Your task to perform on an android device: I have created my own memories of the Rijksmuseum photo folder in the Google Files app so I would like to search the Rijksmuseum folder
Image 0: 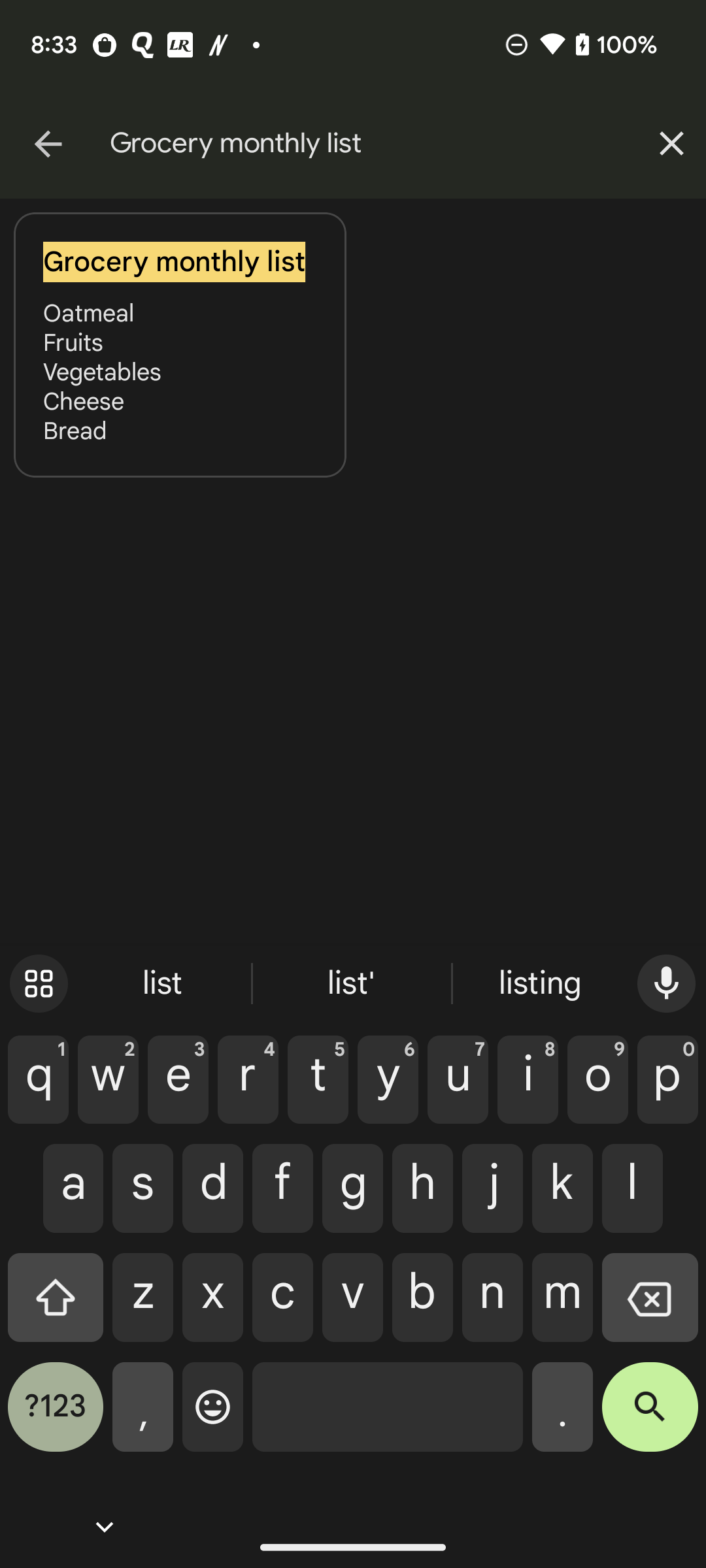
Open the Files app
Step 0: open app "Files by Google"
Image 1: 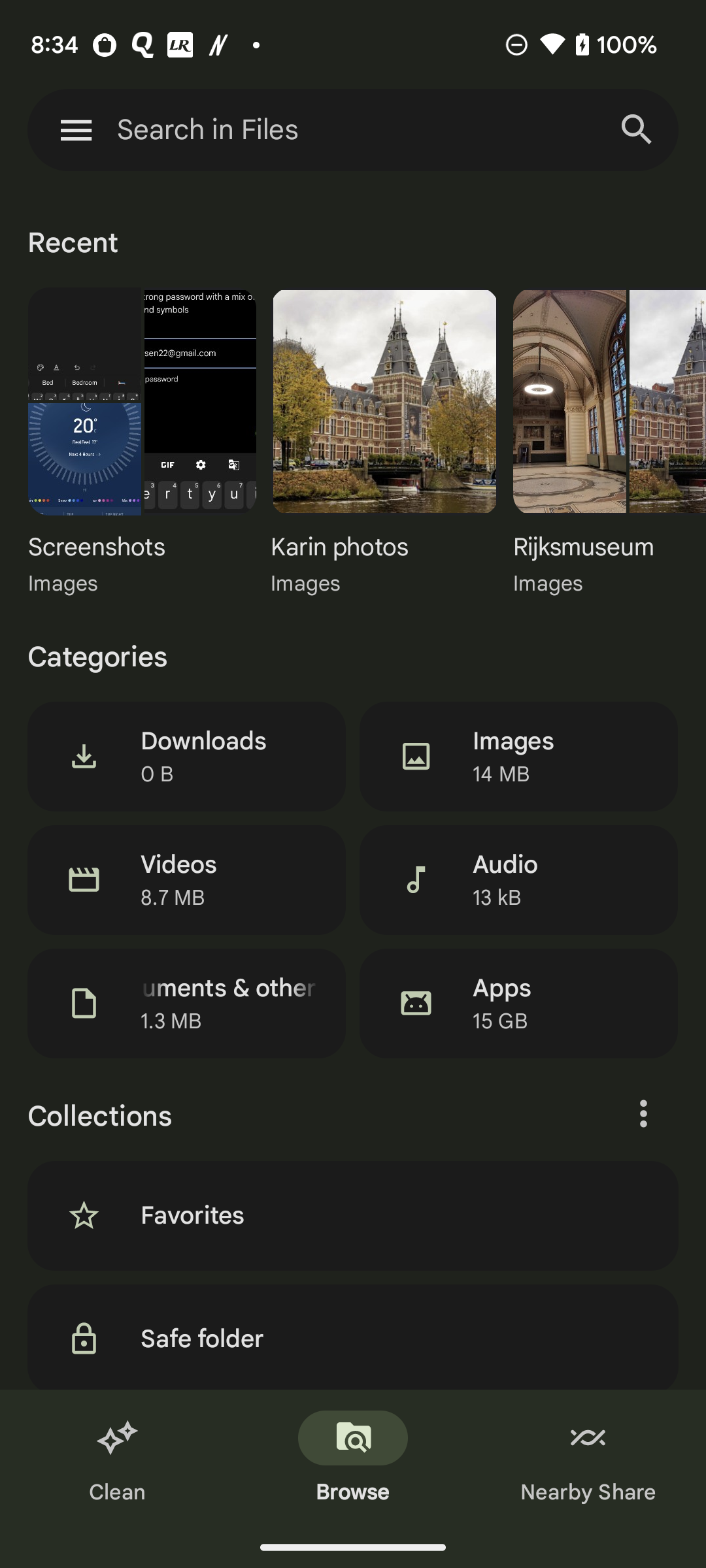
Click on the search icon at top right of the screen
Step 1: click (637, 130)
Image 2: 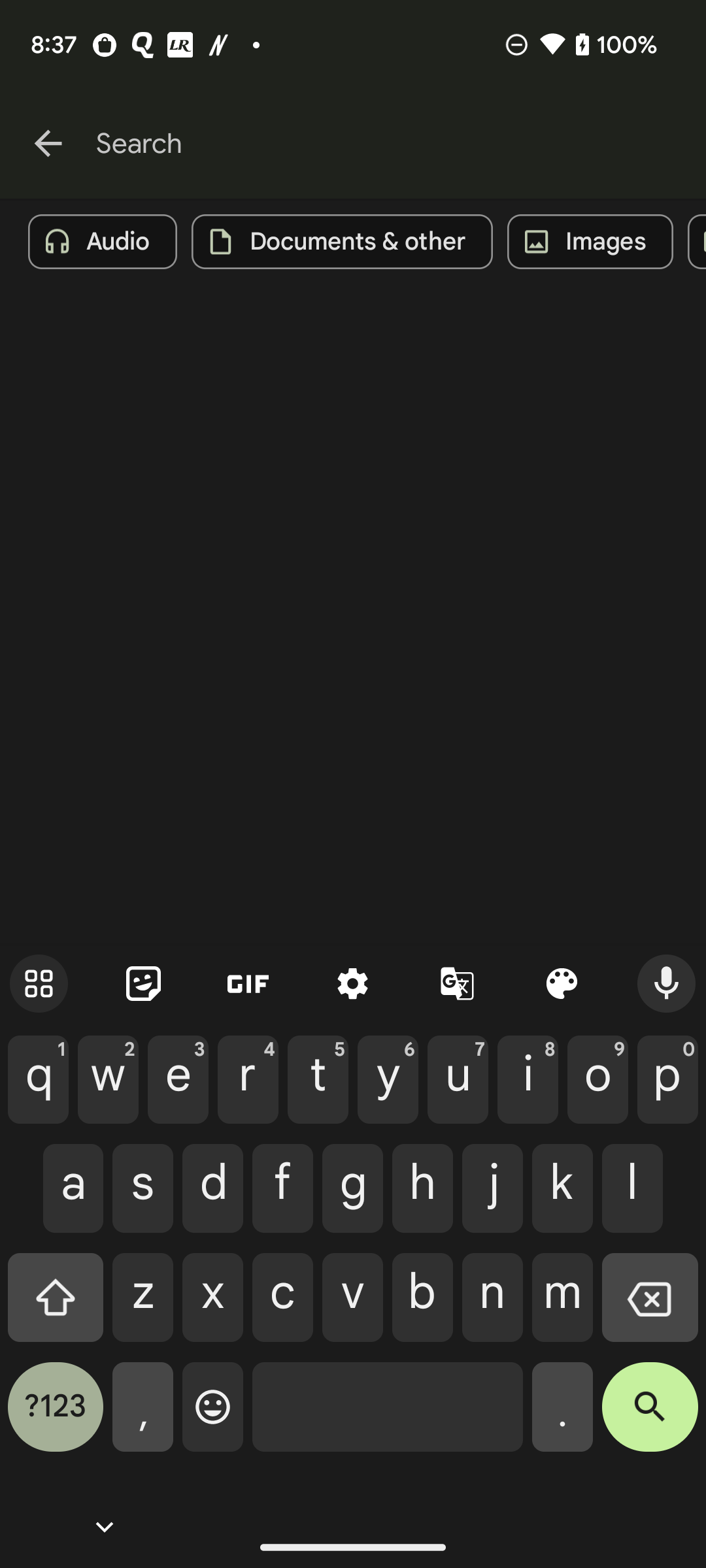
Type Rijksmuseum in search bar
Step 2: type "Rijksmuseum"
Image 3: 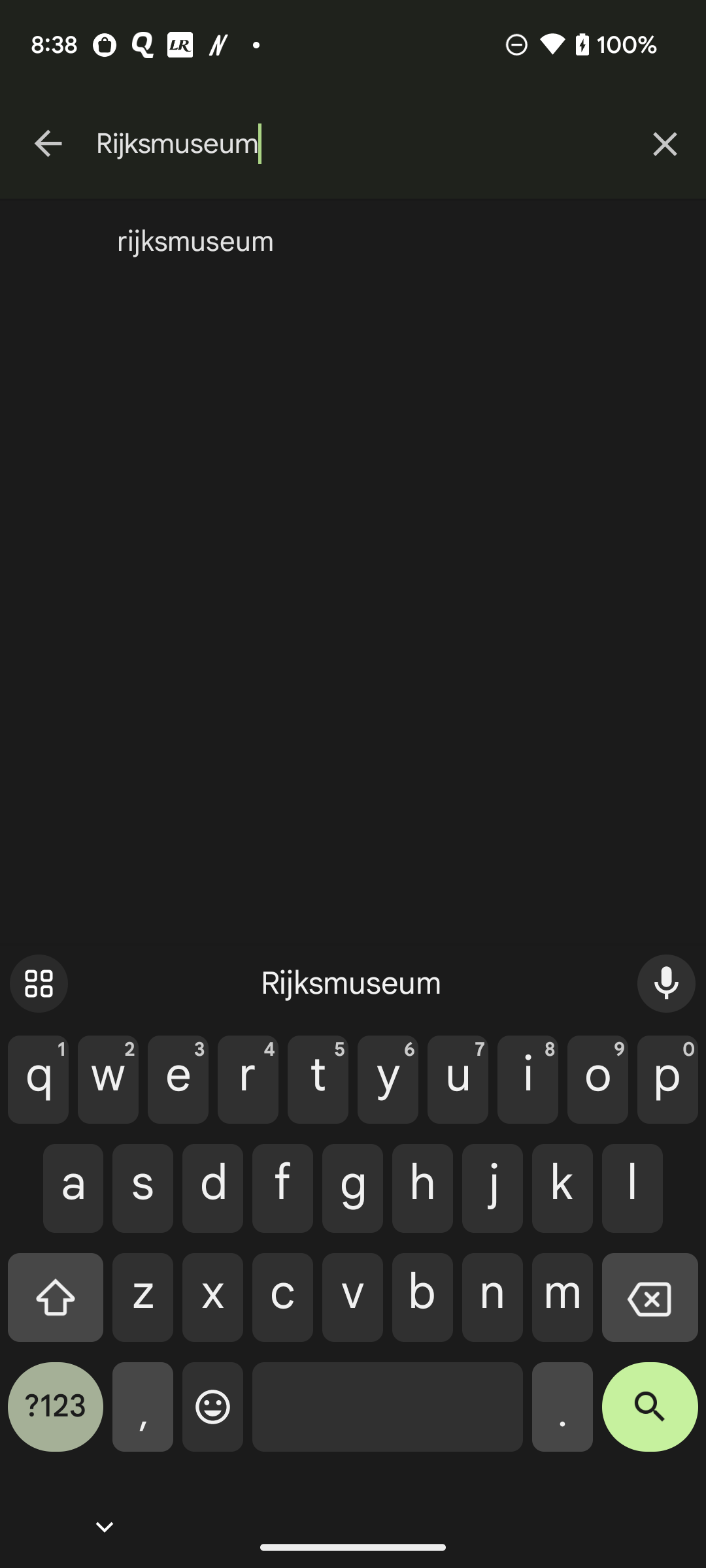
Click on the first result of Rijksmuseum
Step 3: click (370, 242)